Your task to perform on an android device: Compare the costs that different retailers are willing to charge for the same type of white mesh laceup casual shoes
Image 1: 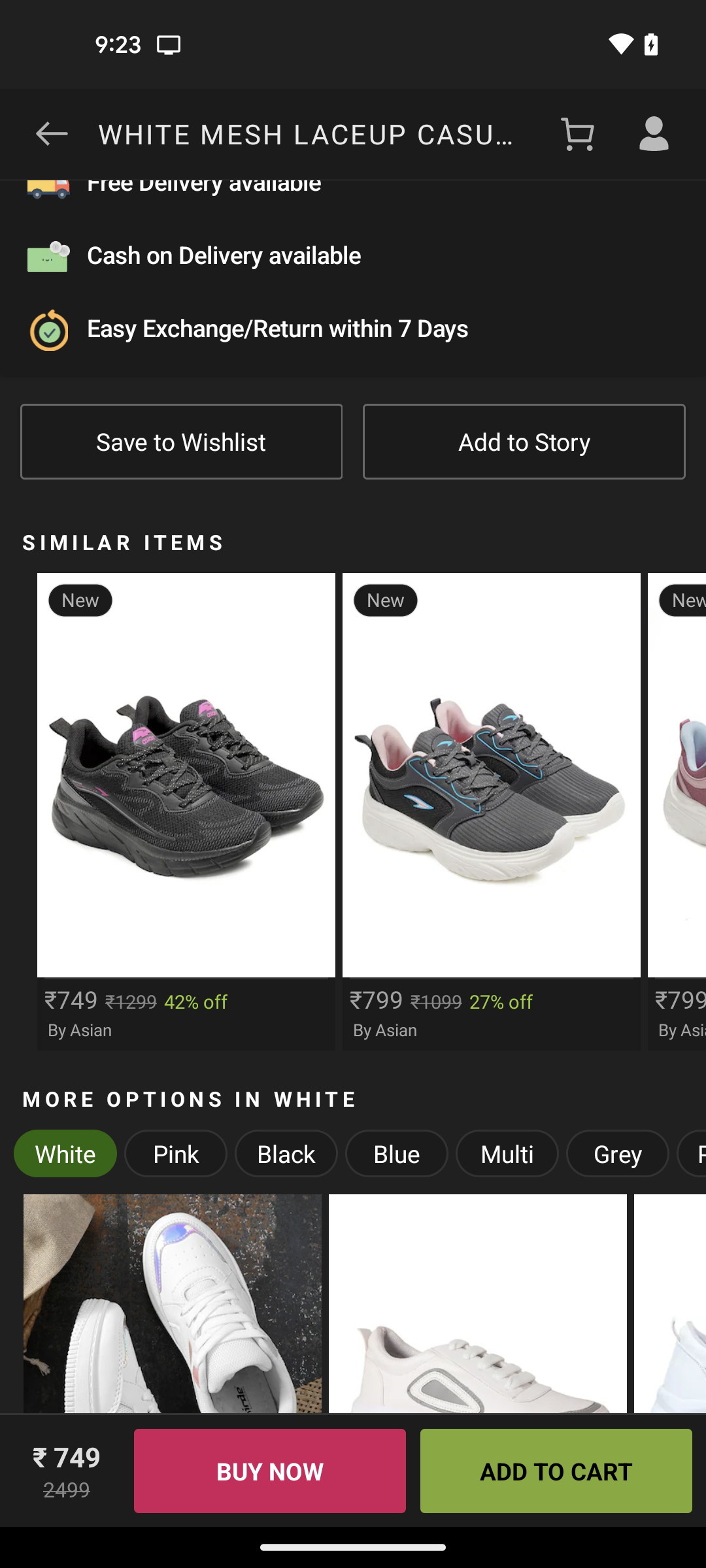
Swipe left to view more
Step 1: scroll right